Your task to perform on an android device: I want to Track currency exchange rates  from last week and check the difference between Eur to USD
Image 0: 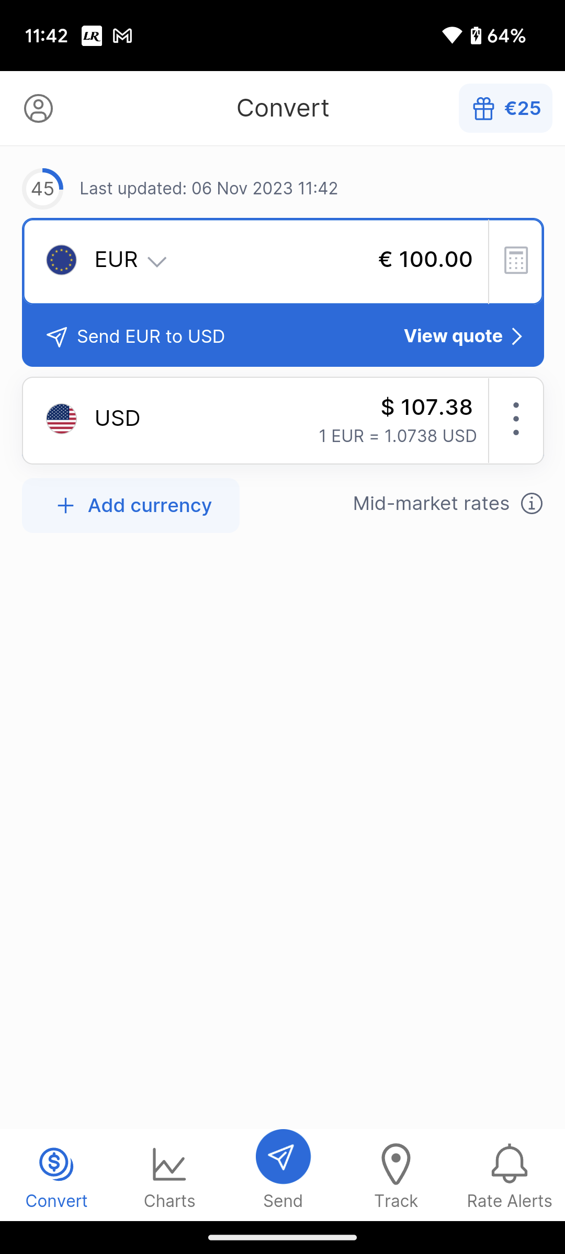
Click on the Charts icon at the bottom of the screen
Step 0: click (169, 1175)
Image 1: 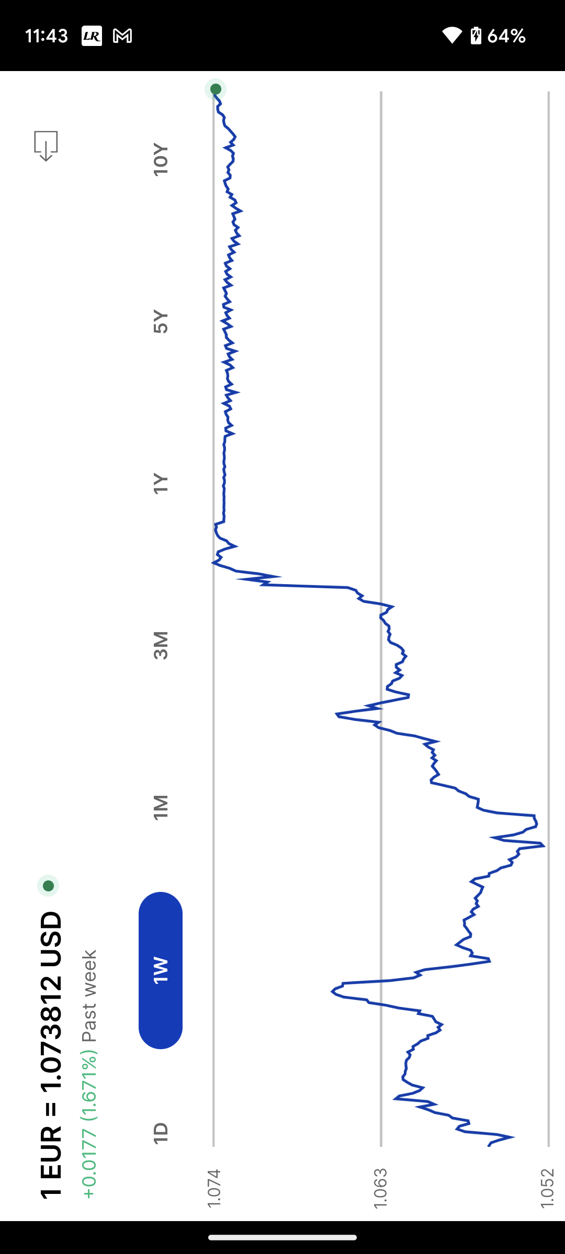
Click on the Charts icon at the bottom of the screen
Step 1: wait
Image 2: 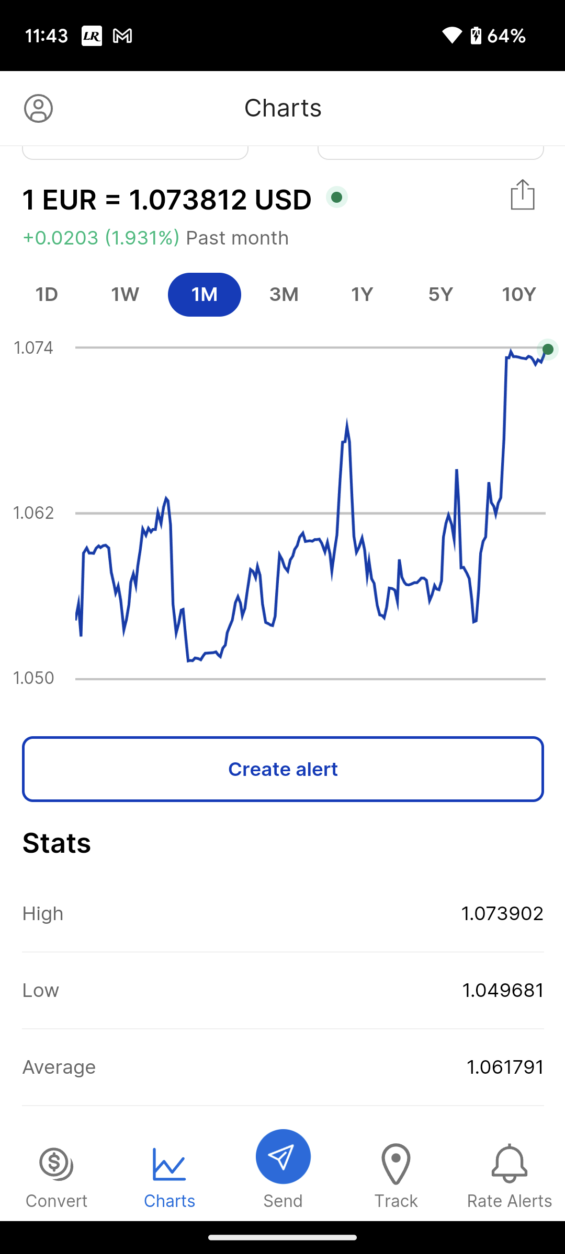
Click on the 1W option
Step 2: click (125, 294)